Your task to perform on an android device: I want to be on time at every calendar event, so set the event notification to 15 minutes earlier .
Image 0: 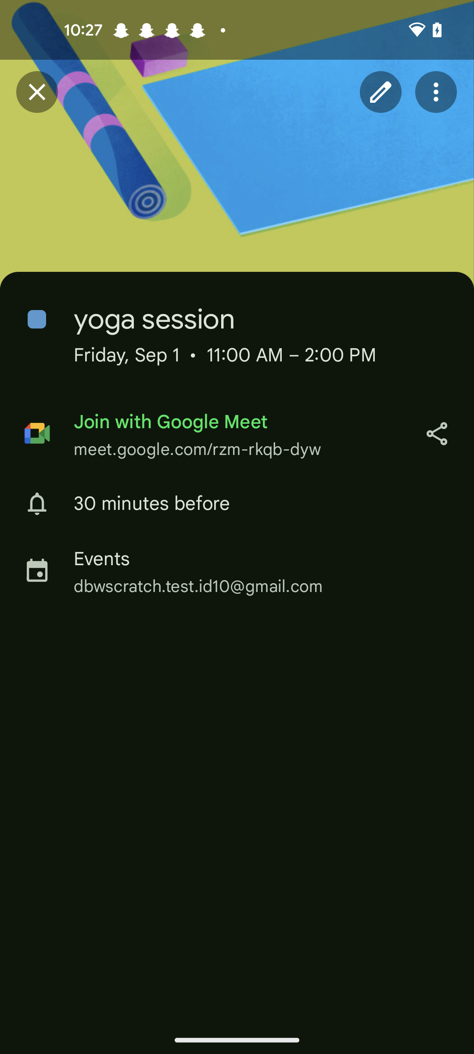
Click on the edit icon at the top of the screen 
Step 0: click (381, 92)
Image 2: 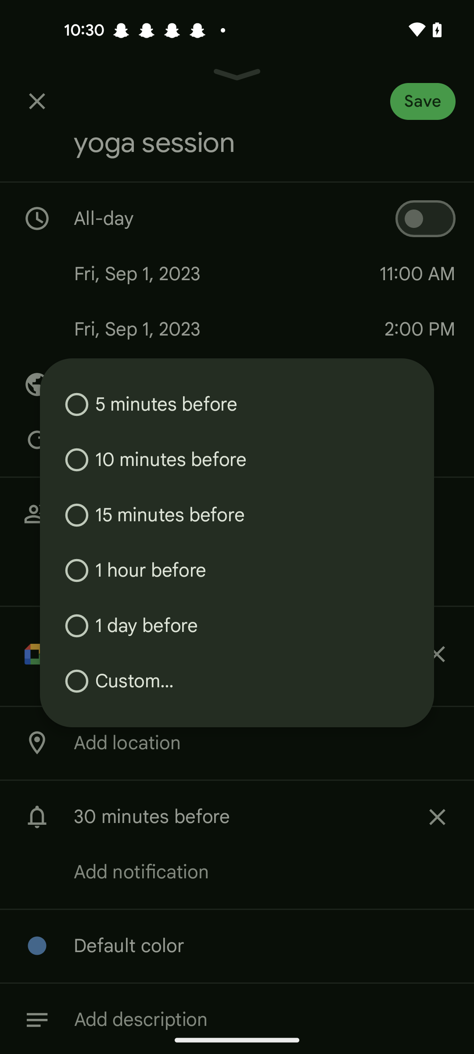
click on the 15 minutes before 
Step 2: click (151, 515)
Image 3: 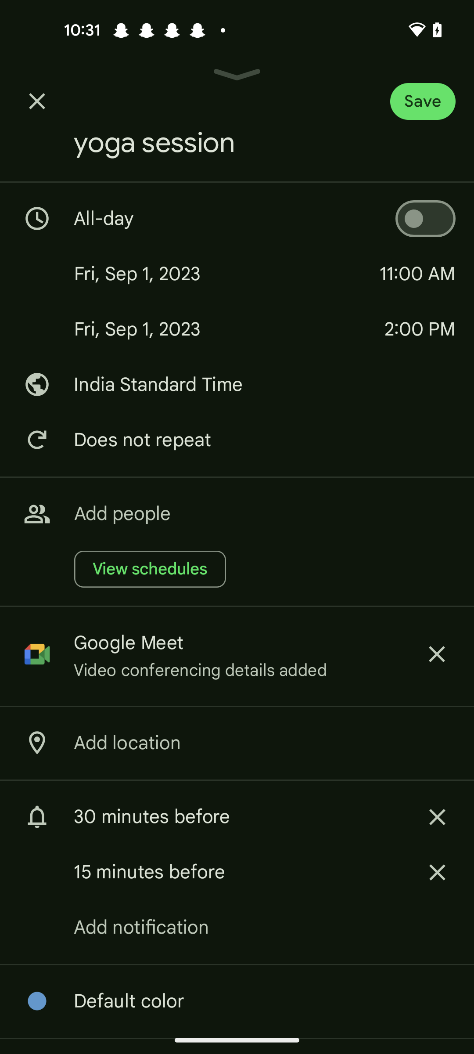
Click on the save tab at the top right corner of the screen
Step 3: click (442, 96)